Your task to perform on an android device: open Mobdrive app and search for the india plant 
Image 0: 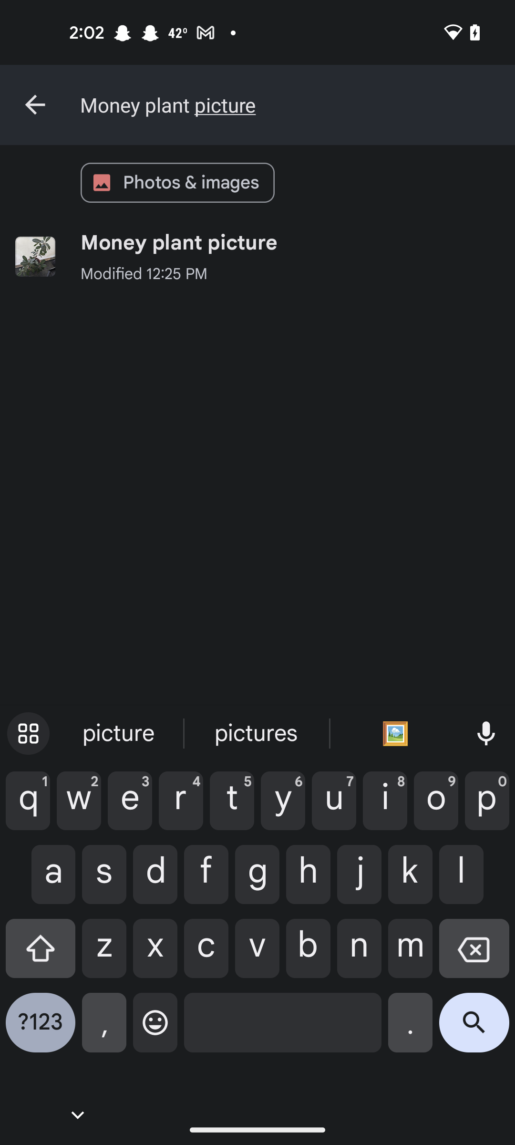
open mobidrive app
Step 0: open app "MobiDrive"
Image 1: 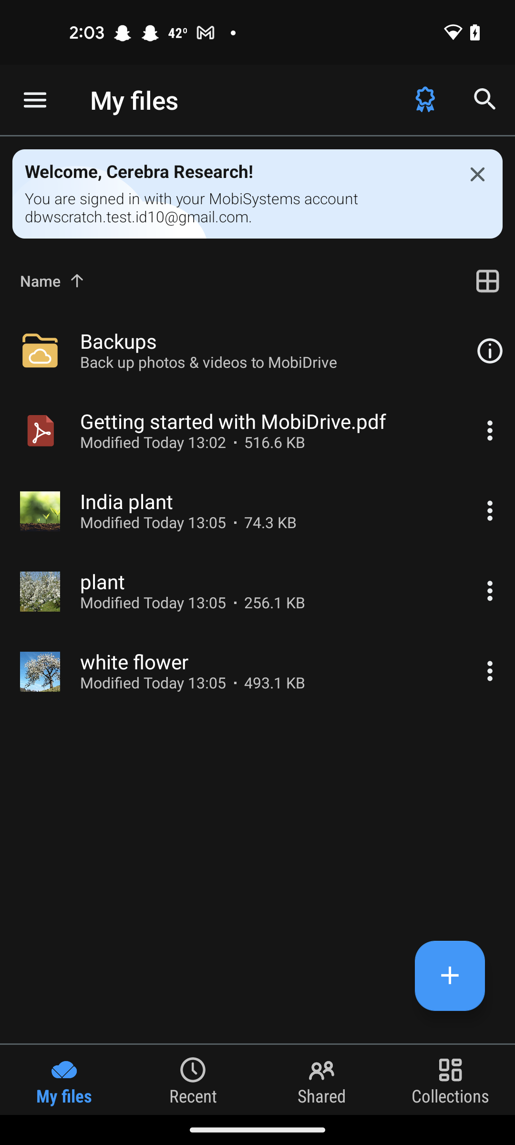
Click on the search icon  
Step 1: click (484, 100)
Image 3: 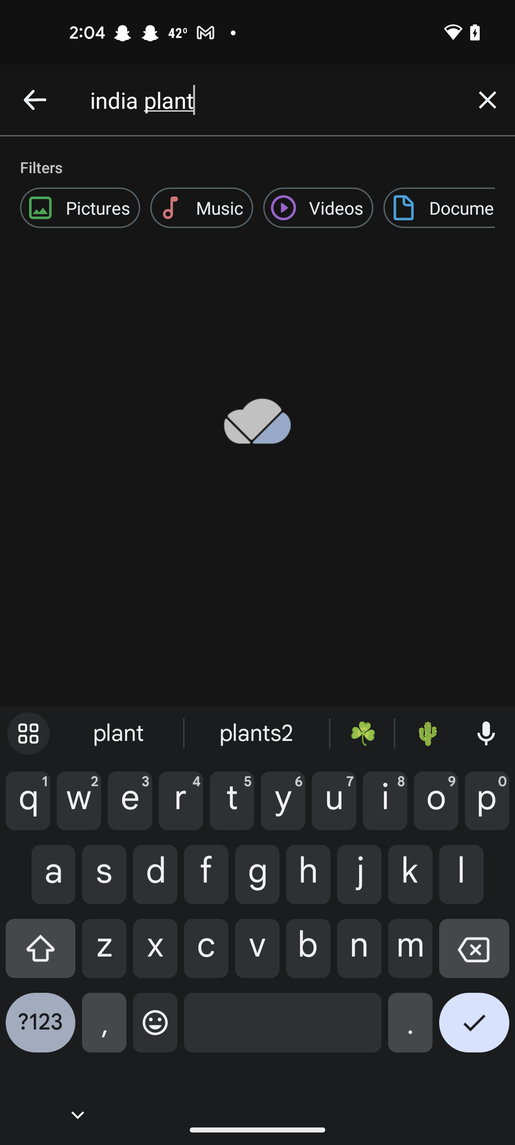
Click on the tick icon 
Step 3: click (474, 1030)